Your task to perform on an android device: In the Asos app, I would want to learn about new trends so that I may get inspiration for women's apparel styles.
Image 0: 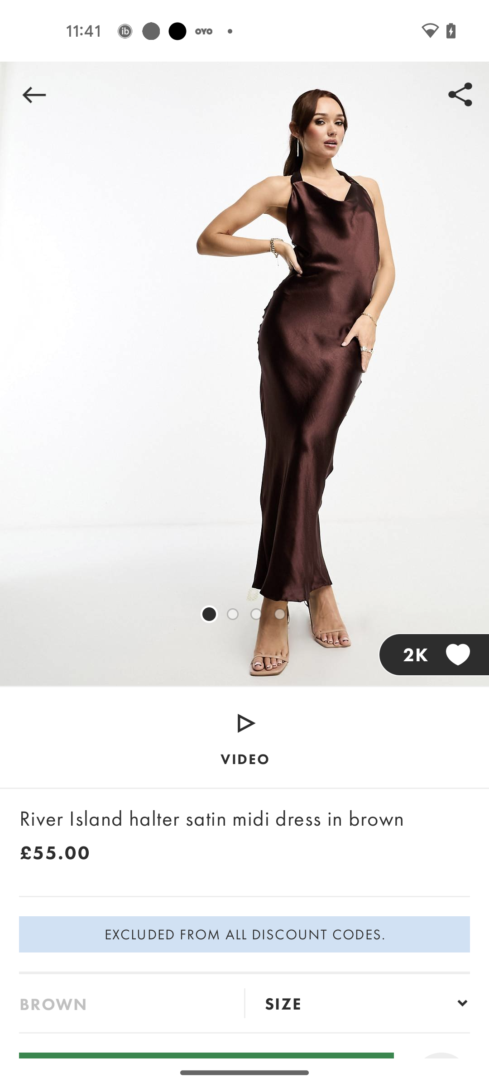
Go back to the previous page
Step 0: press back button
Image 1: 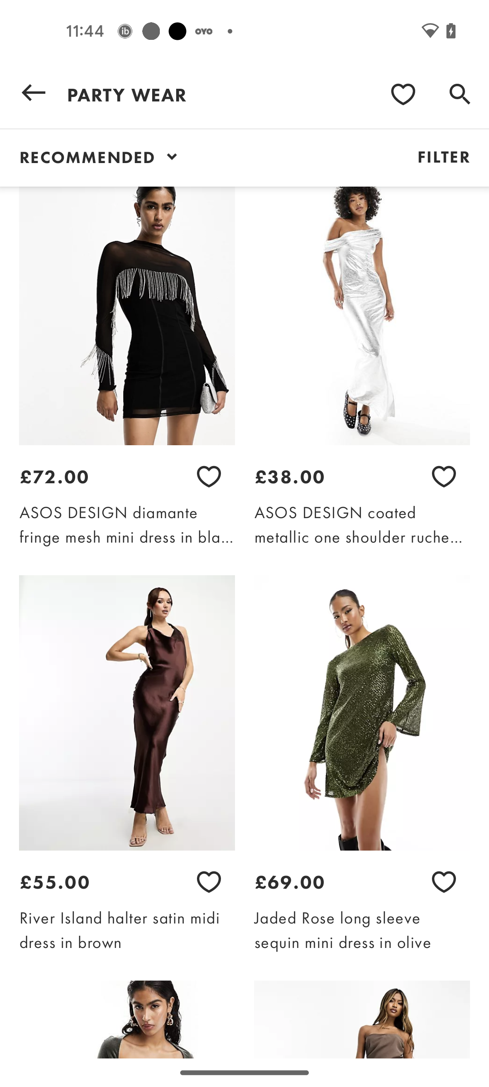
Go back to the previous page
Step 1: press back button
Image 2: 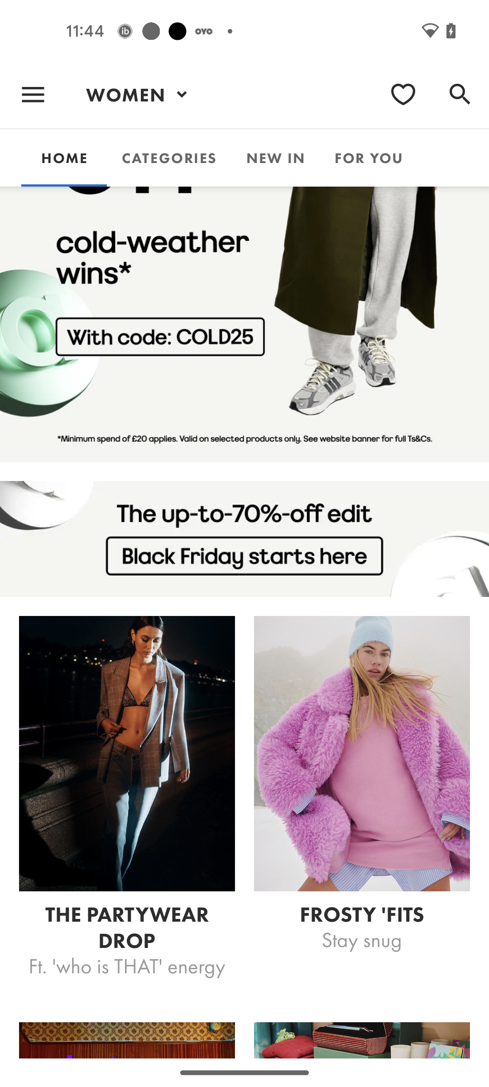
Swipe up to view the women's style trends
Step 2: scroll down
Image 3: 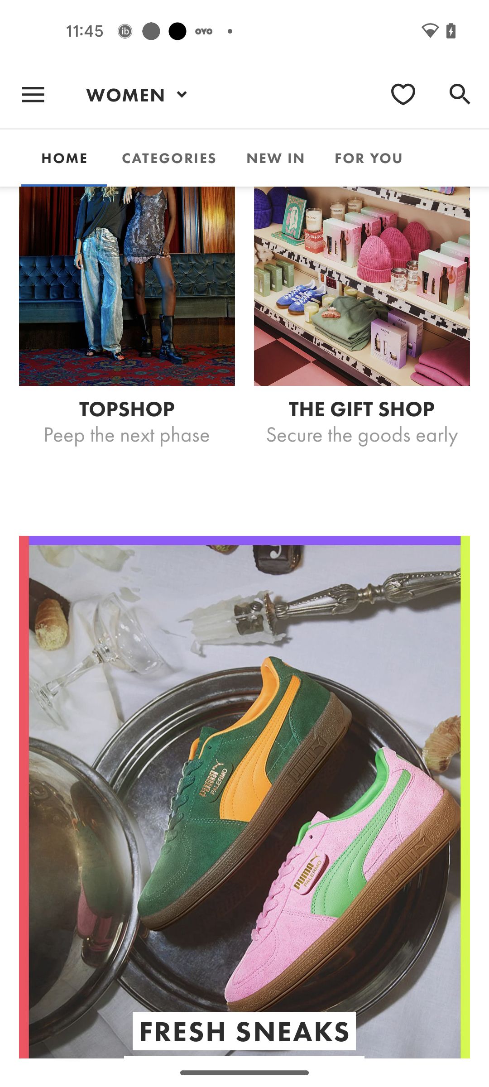
Swipe up to view the women's style trends
Step 3: scroll down
Image 4: 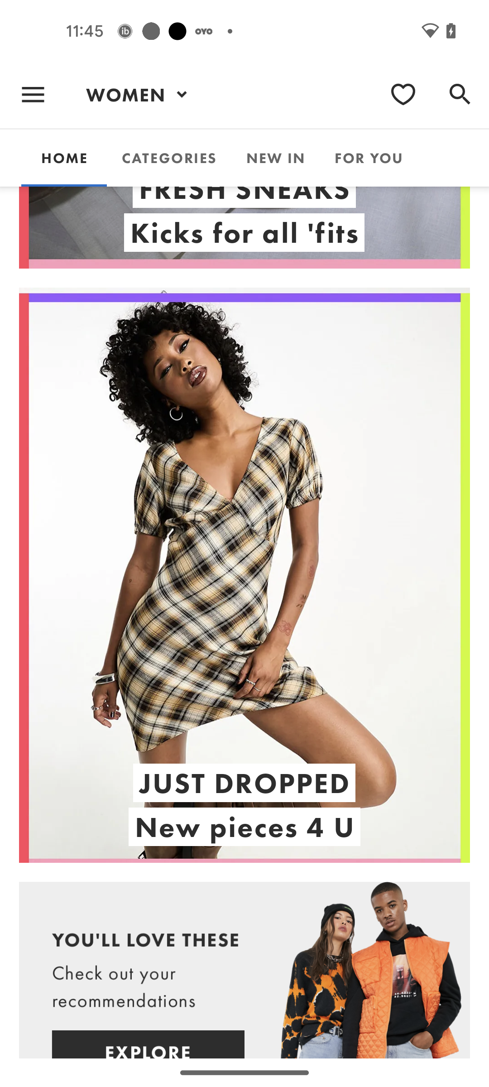
Open the Just Dropped  New pieces 4 U
Step 4: click (244, 783)
Image 5: 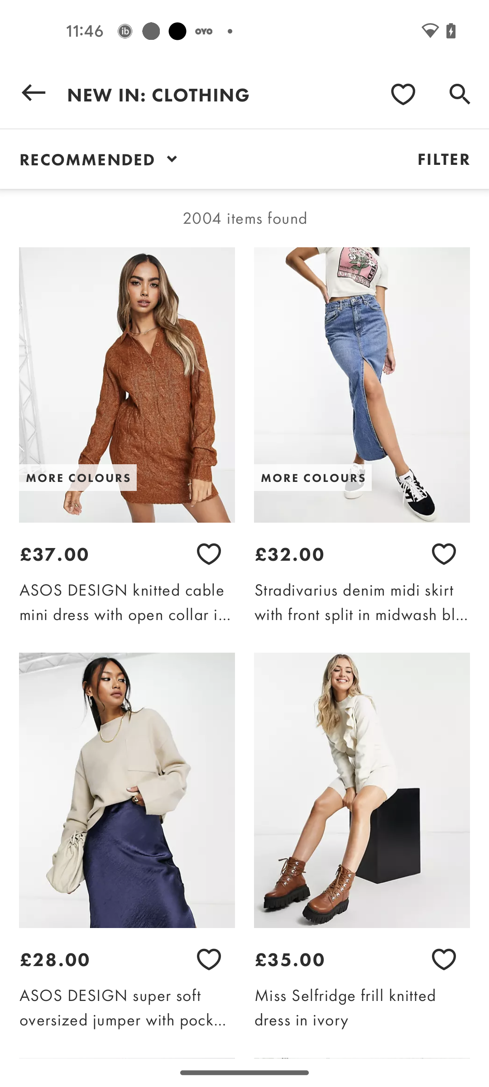
Swipe up to view more product
Step 5: scroll down
Image 6: 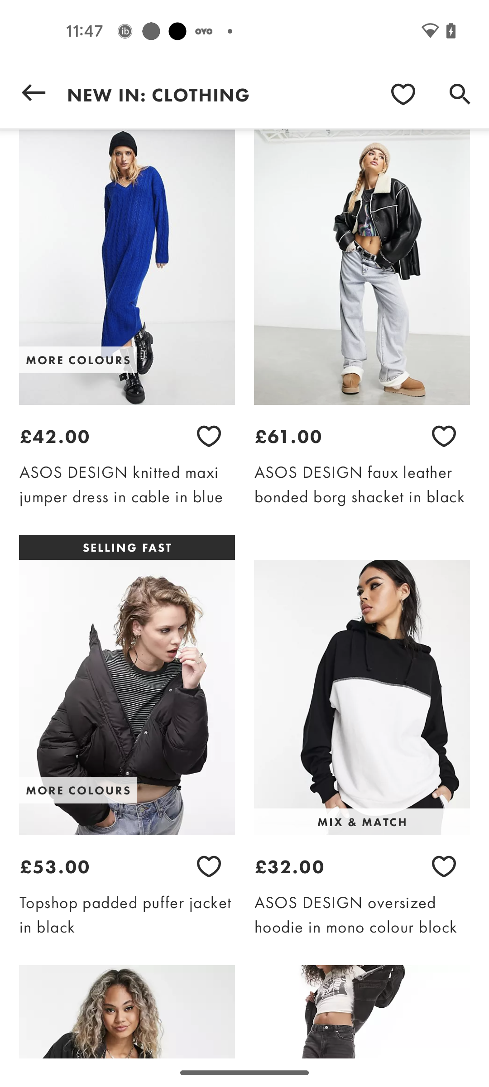
Swipe up to view more product
Step 6: scroll down